Your task to perform on an android device: In Rio de Janeiro, i want to purchase a flat. Use the VivaReal app to find a flat with 2 bedrooms.
Image 0: 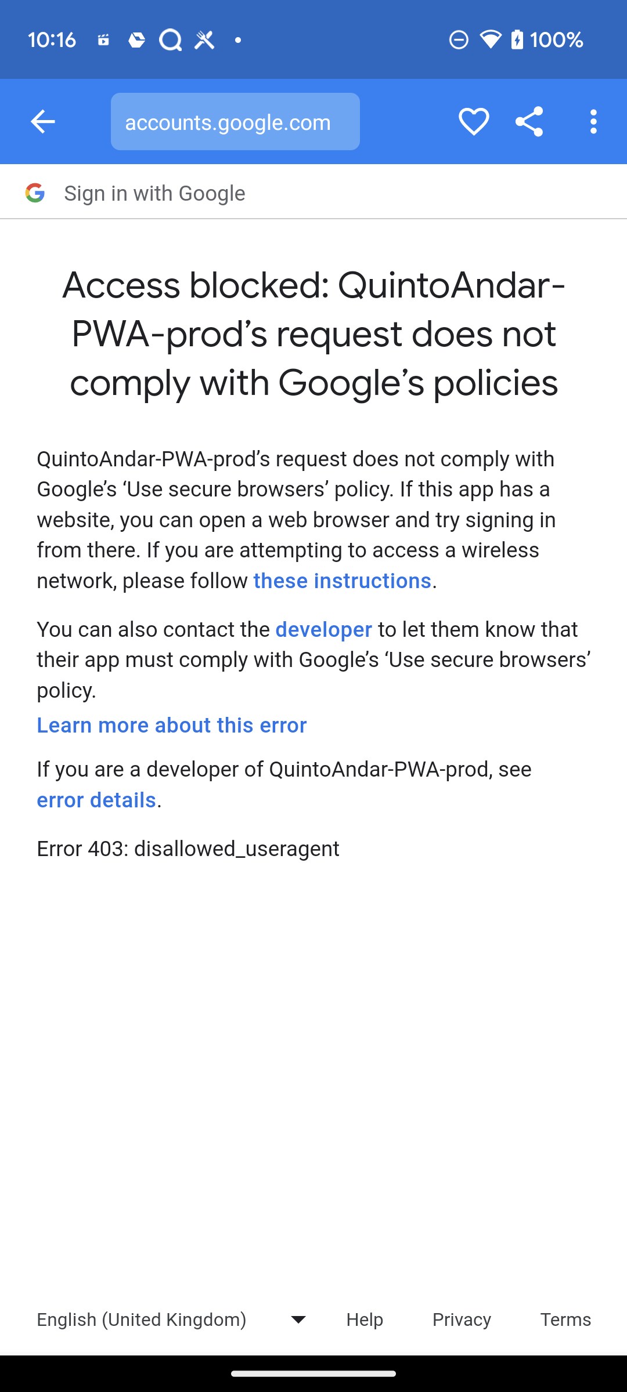
Open VivaReal app
Step 0: open app "VivaReal"
Image 1: 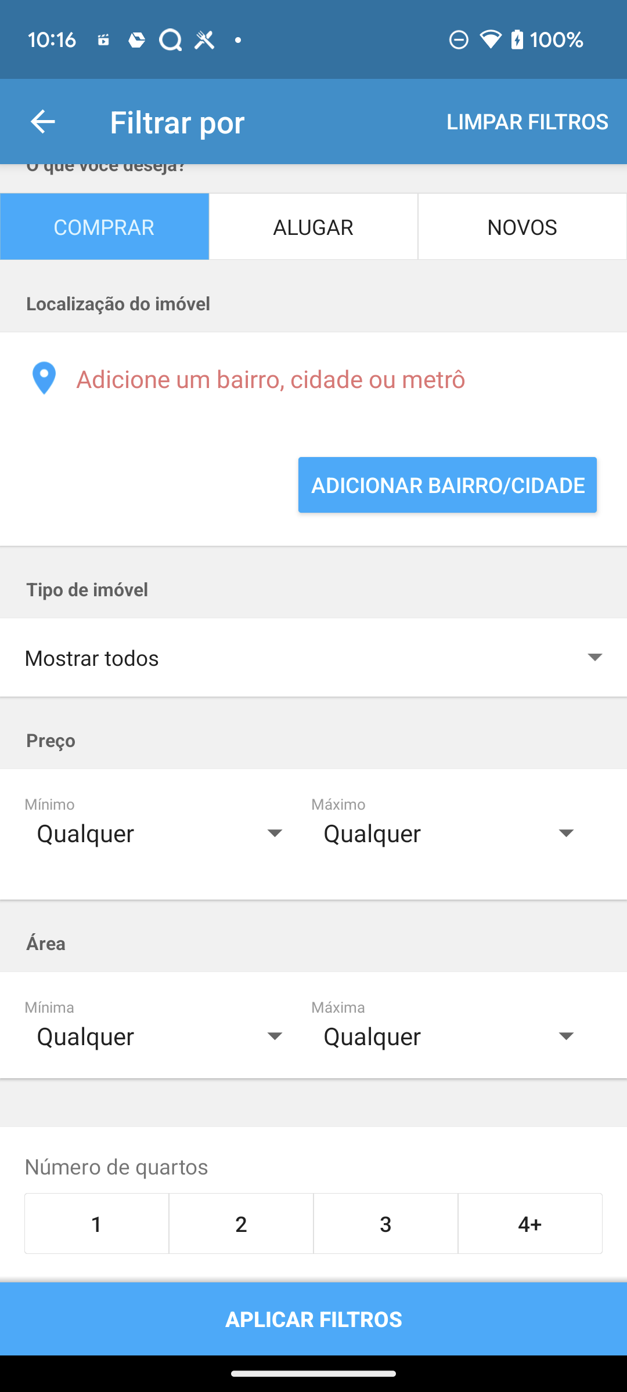
Click on the ADICIONAR BAIRRO/CIDADE
Step 1: click (448, 484)
Image 2: 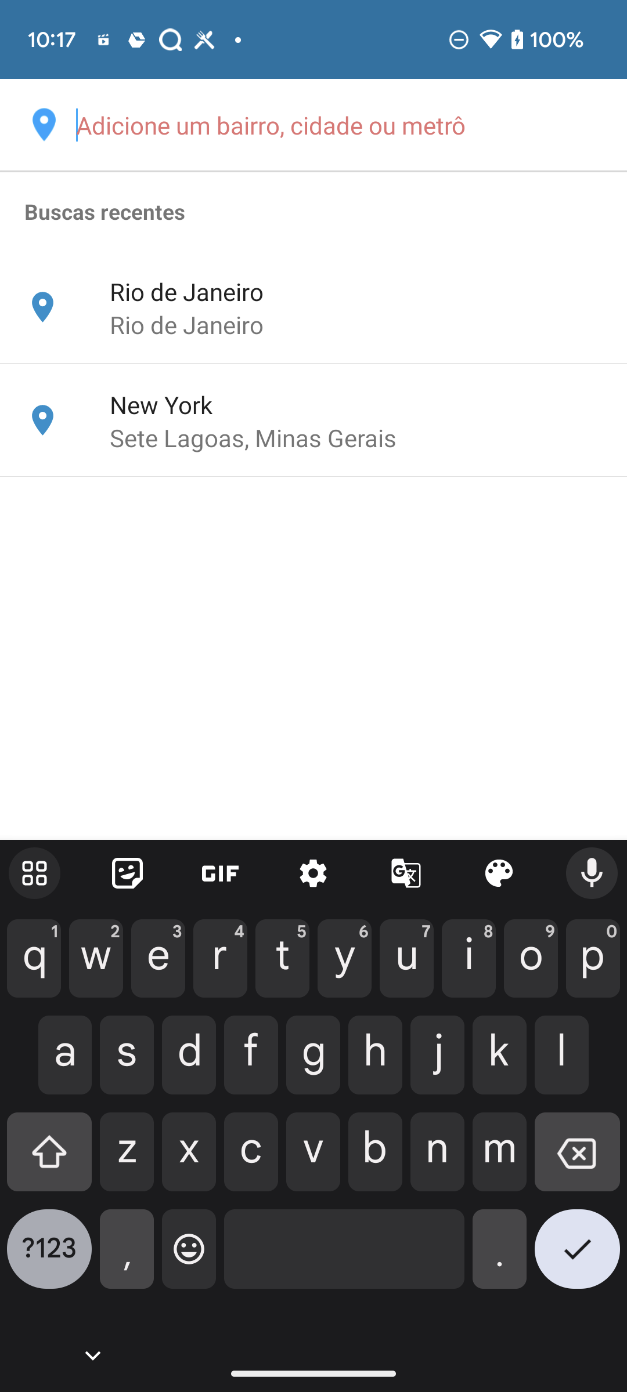
Click on Rio de Janeiro
Step 2: click (356, 324)
Image 3: 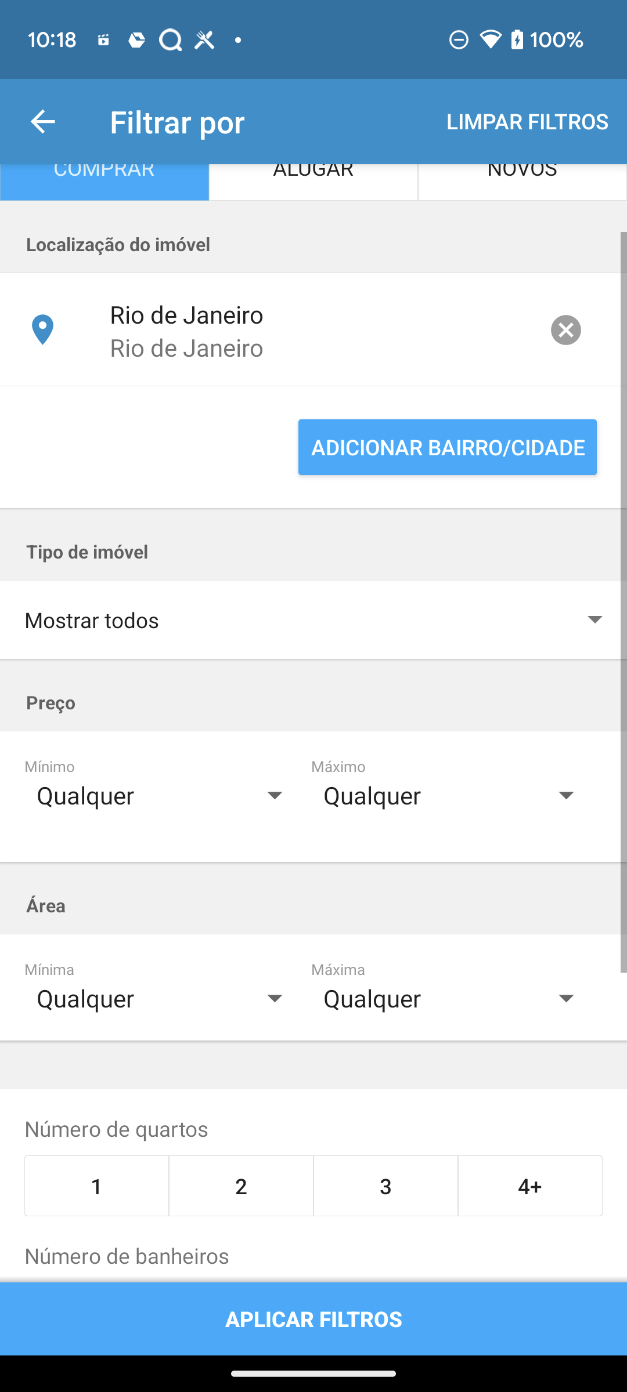
click on the drop down of Mostrar Todos
Step 3: click (313, 619)
Image 4: 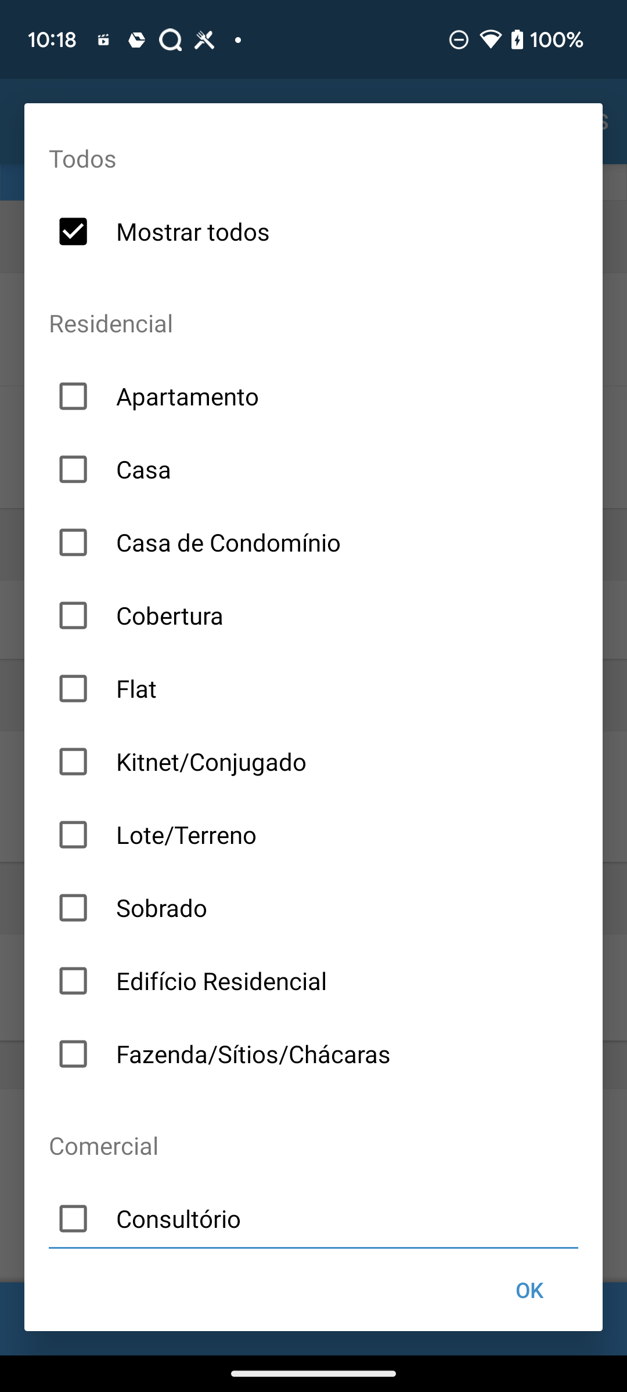
select Flat
Step 4: click (313, 688)
Image 5: 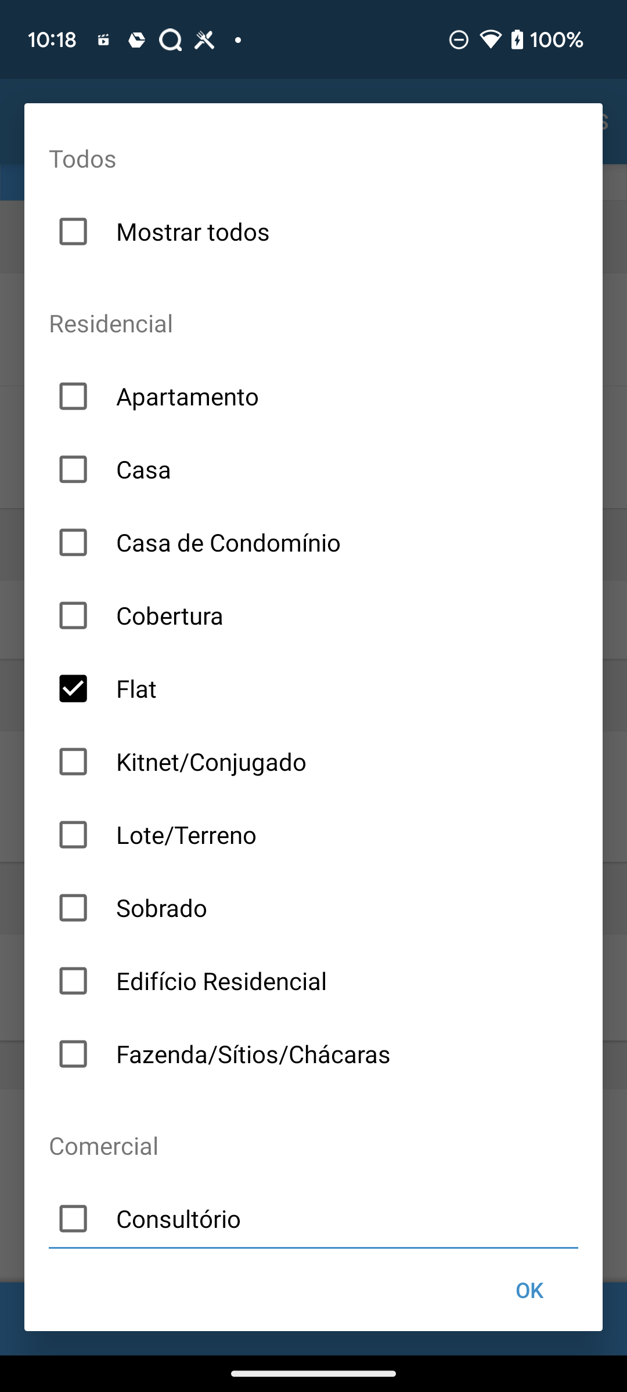
Click on OK at the bottom of the screen
Step 5: click (529, 1290)
Image 6: 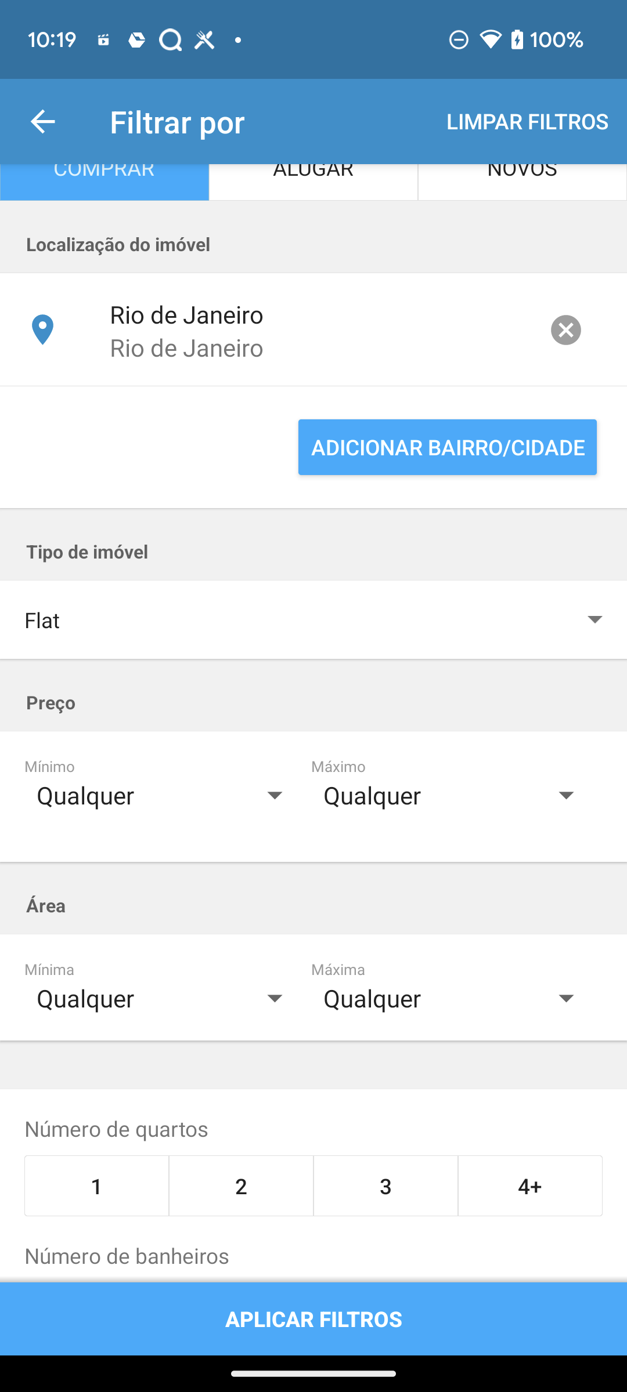
Click on 2 Numero de quartos
Step 6: click (232, 1187)
Image 7: 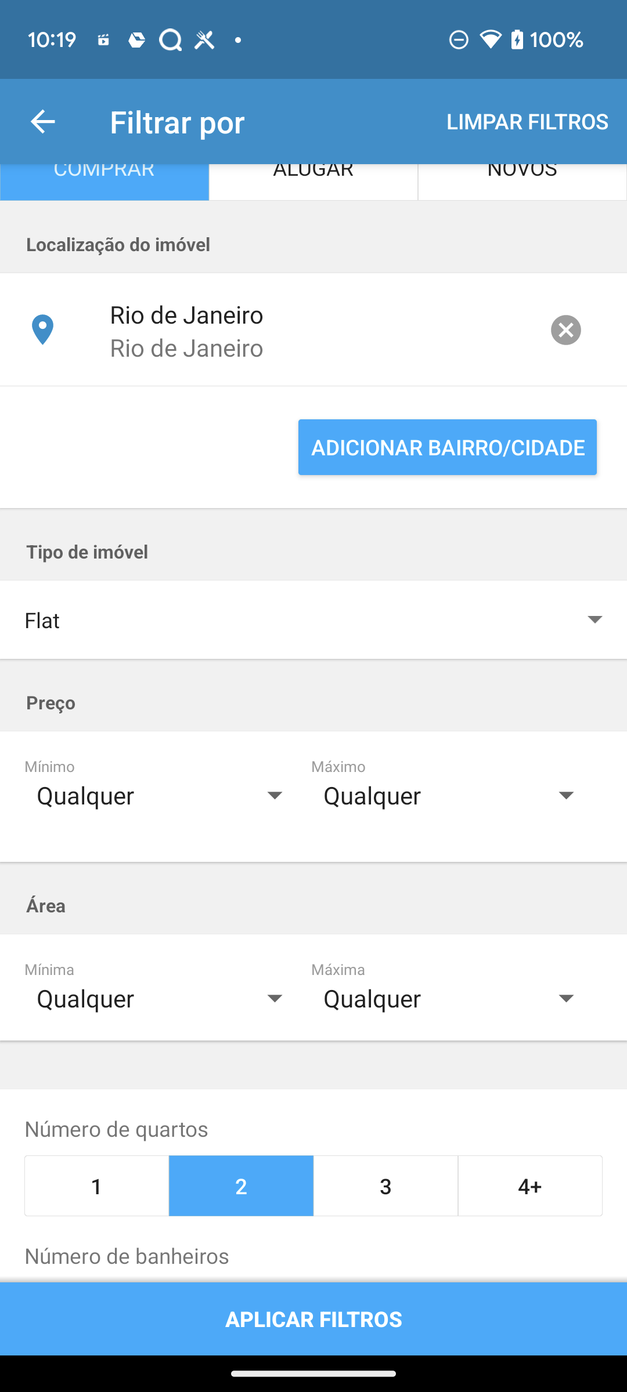
Click on APLICAR FILTROS at the bottom of the screen
Step 7: click (313, 1318)
Image 8: 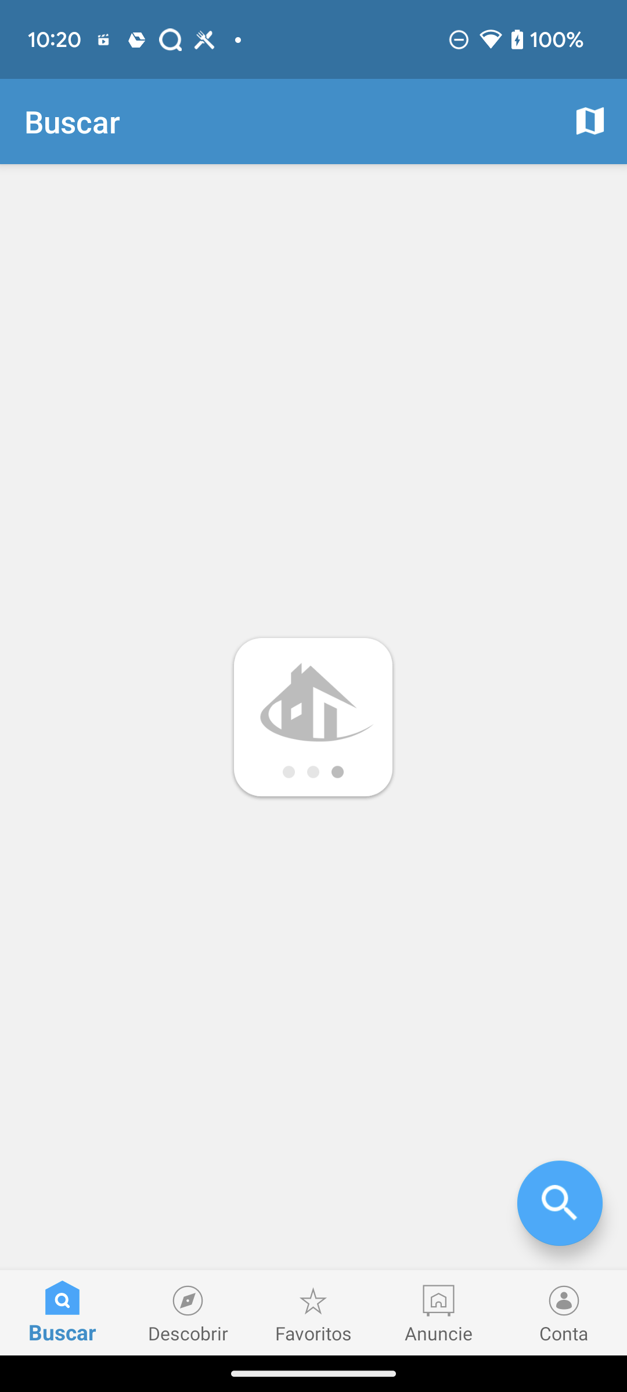
Click on APLICAR FILTROS at the bottom of the screen
Step 8: wait